Your task to perform on an android device: I want to save yoga pants so that I can buy them later.
Image 0: 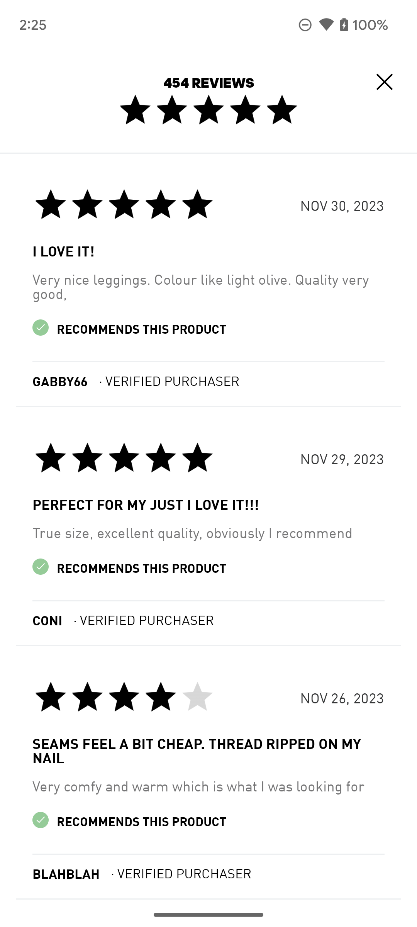
Click on the cross icon on the screen.
Step 0: click (384, 81)
Image 1: 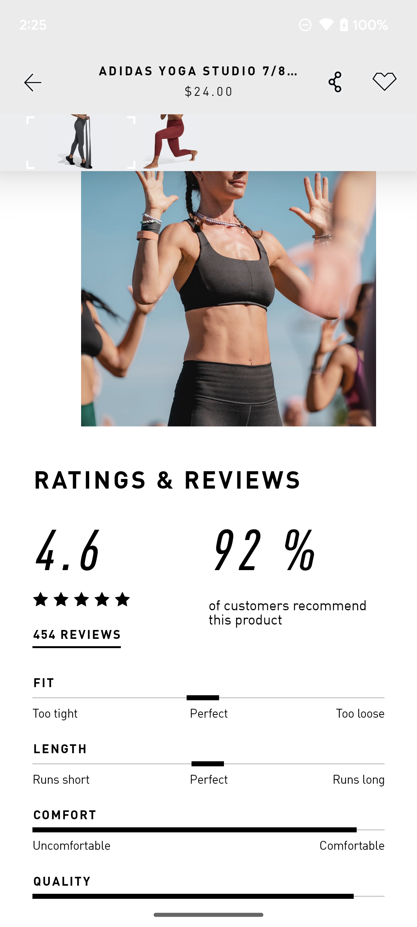
Click on the save icon on the top right corner of the screen.
Step 1: click (384, 81)